Your task to perform on an android device: Checkout all of the suggested products and compare their prices.
Image 0: 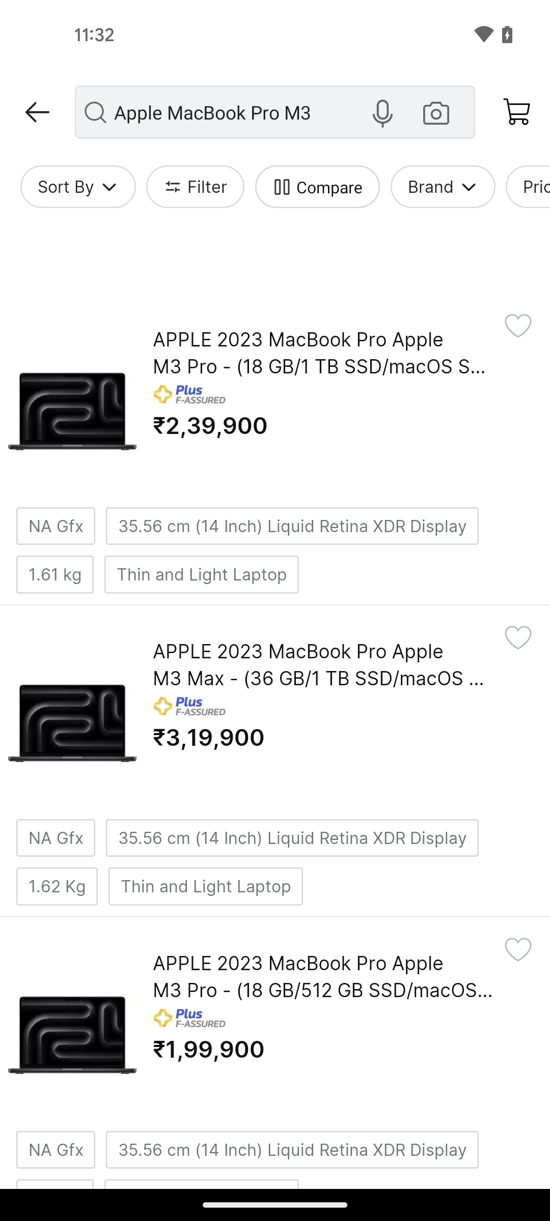
scroll down to see products pricing
Step 0: scroll down
Image 1: 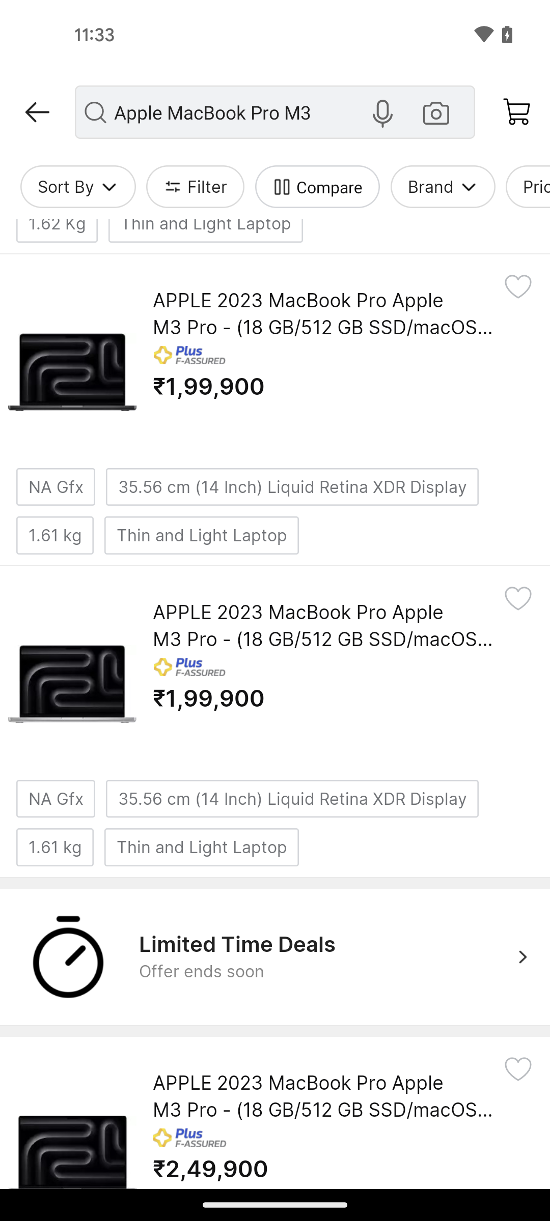
scroll down to see products pricing
Step 1: scroll down